Your task to perform on an android device: Go to the Starva app and Create a goal for the July walking Distance Challenge of 50 kilometers.
Image 0: 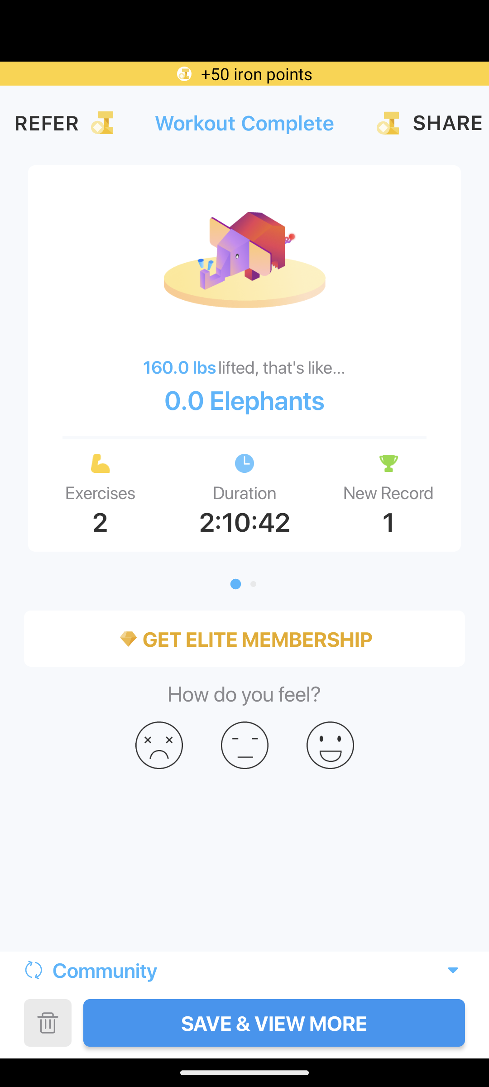
Open the Starva app
Step 0: open app "Strava"
Image 1: 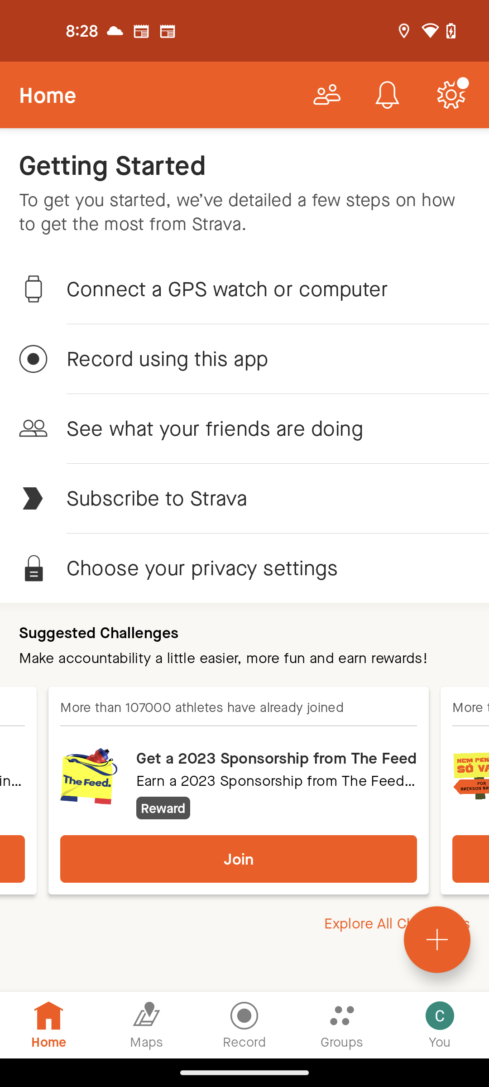
Click on Groups section
Step 1: click (342, 1025)
Image 2: 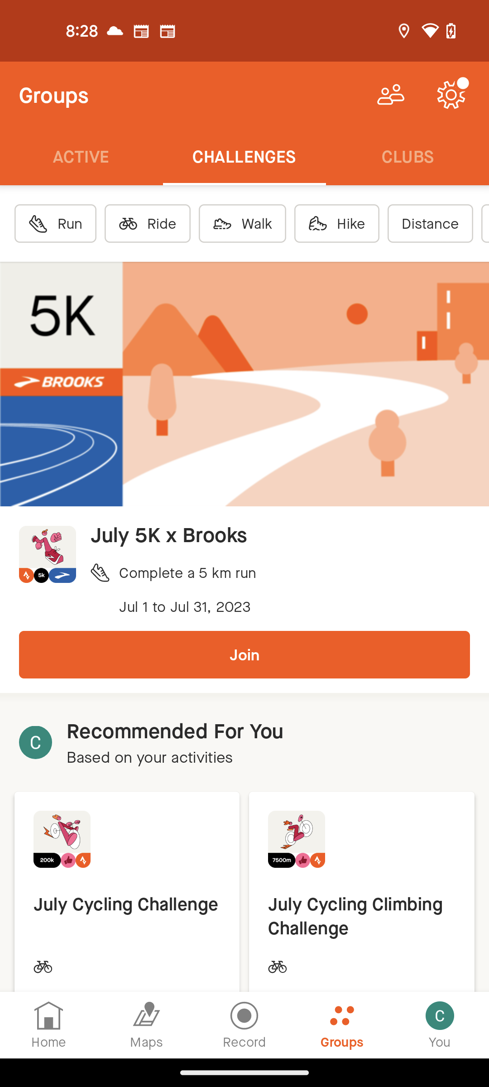
Click on the Walk section
Step 2: click (257, 223)
Image 3: 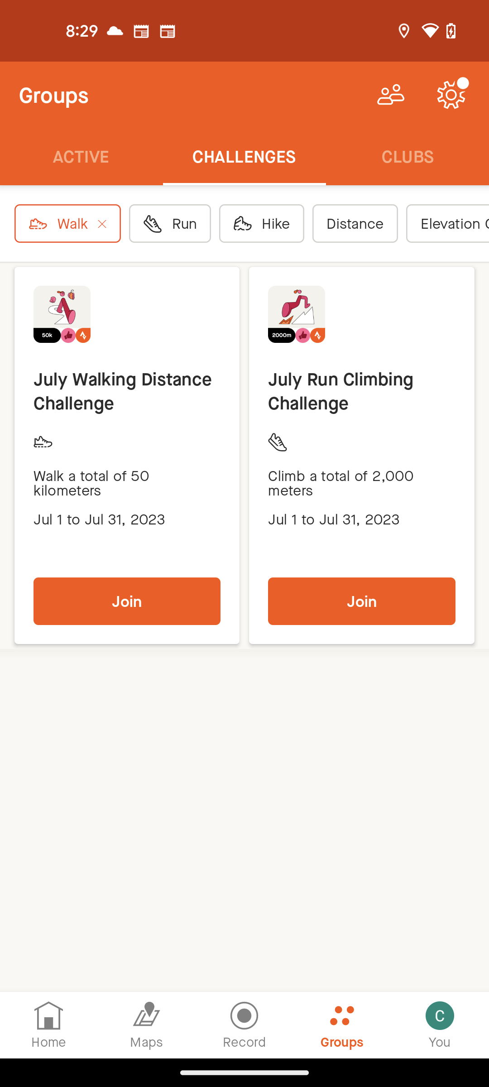
Join the July Walking Distance Challenge
Step 3: click (127, 601)